Your task to perform on an android device: Find drill machines with the Panther Plus brand filter applied by using the Snapdeal app.
Image 0: 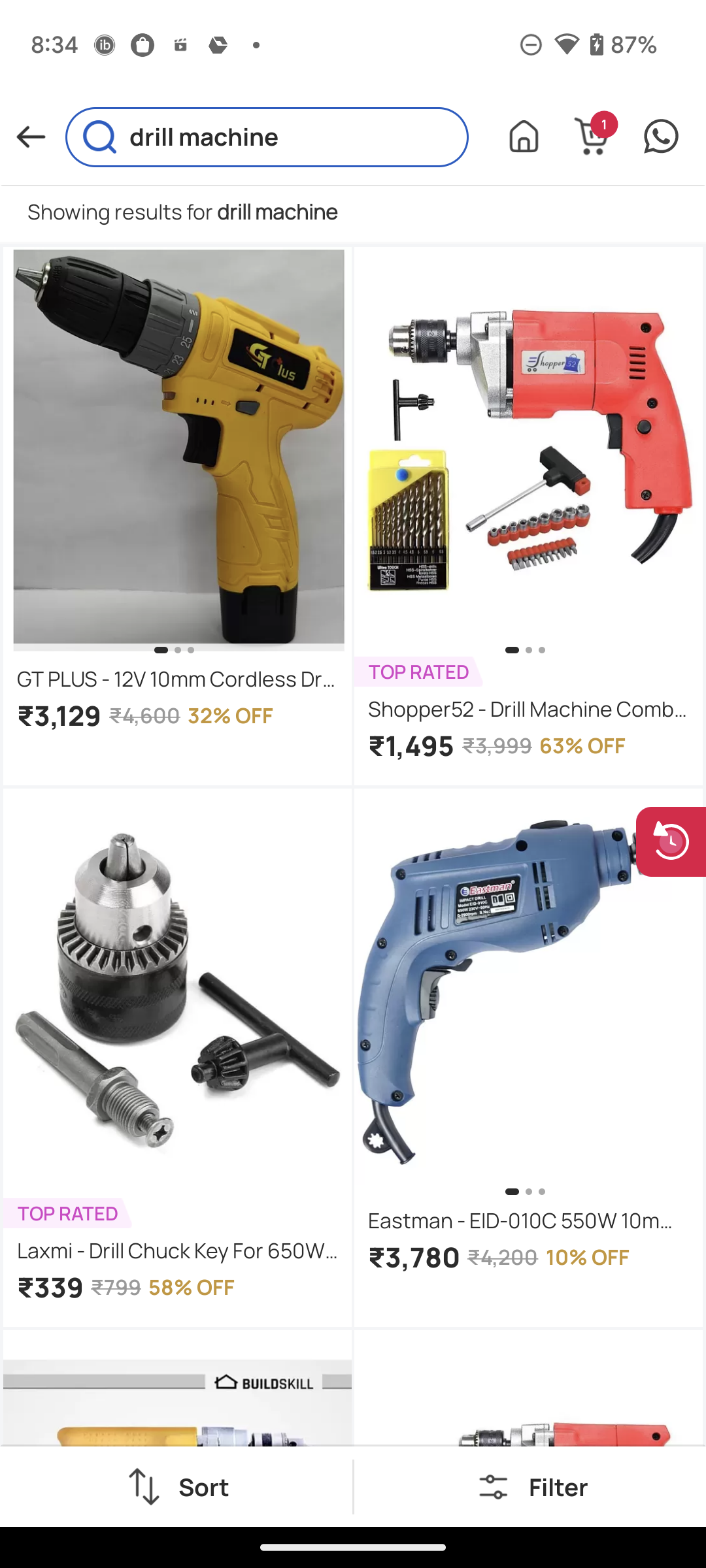
Click on the Filter option at the bottom right corner of the screen
Step 0: click (558, 1486)
Image 1: 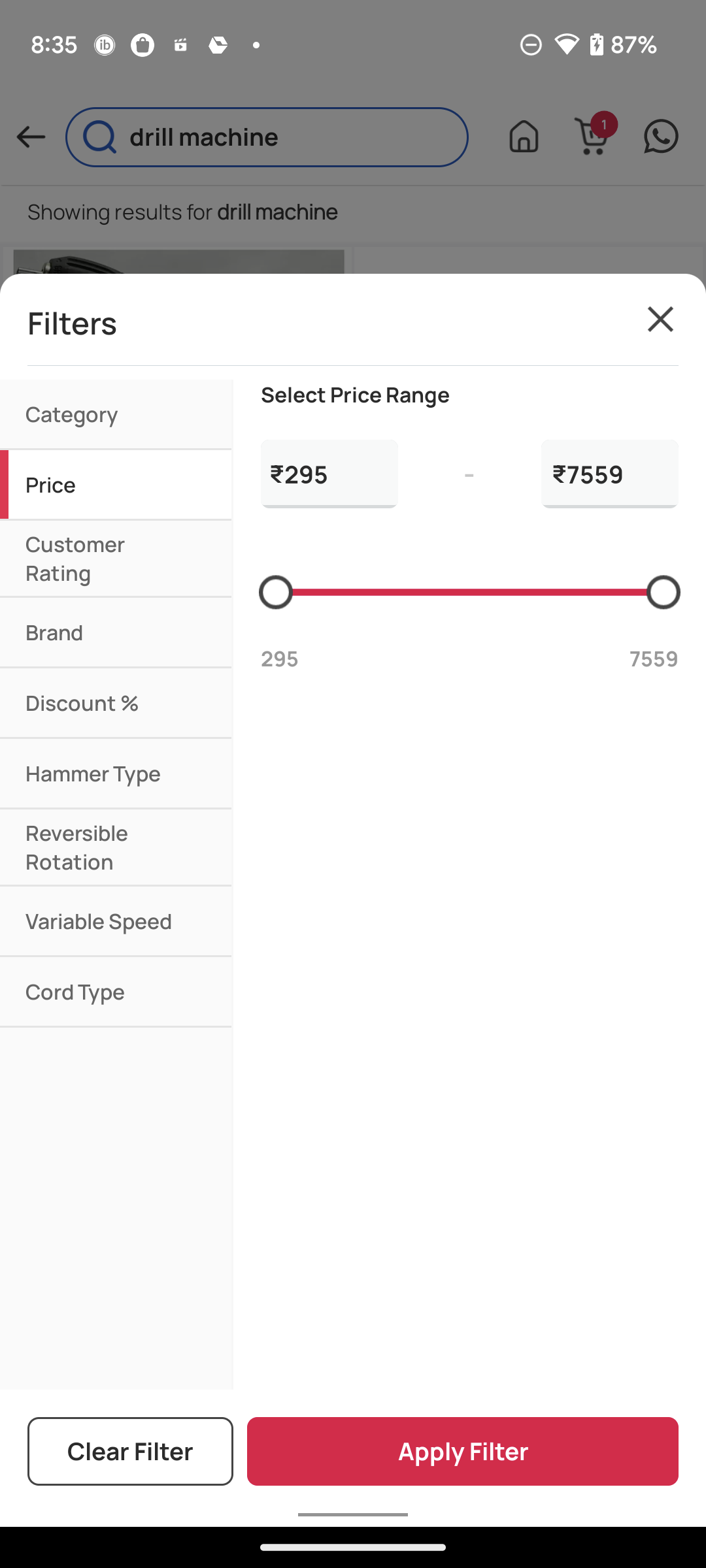
Go to Brand Filter
Step 1: click (109, 632)
Image 2: 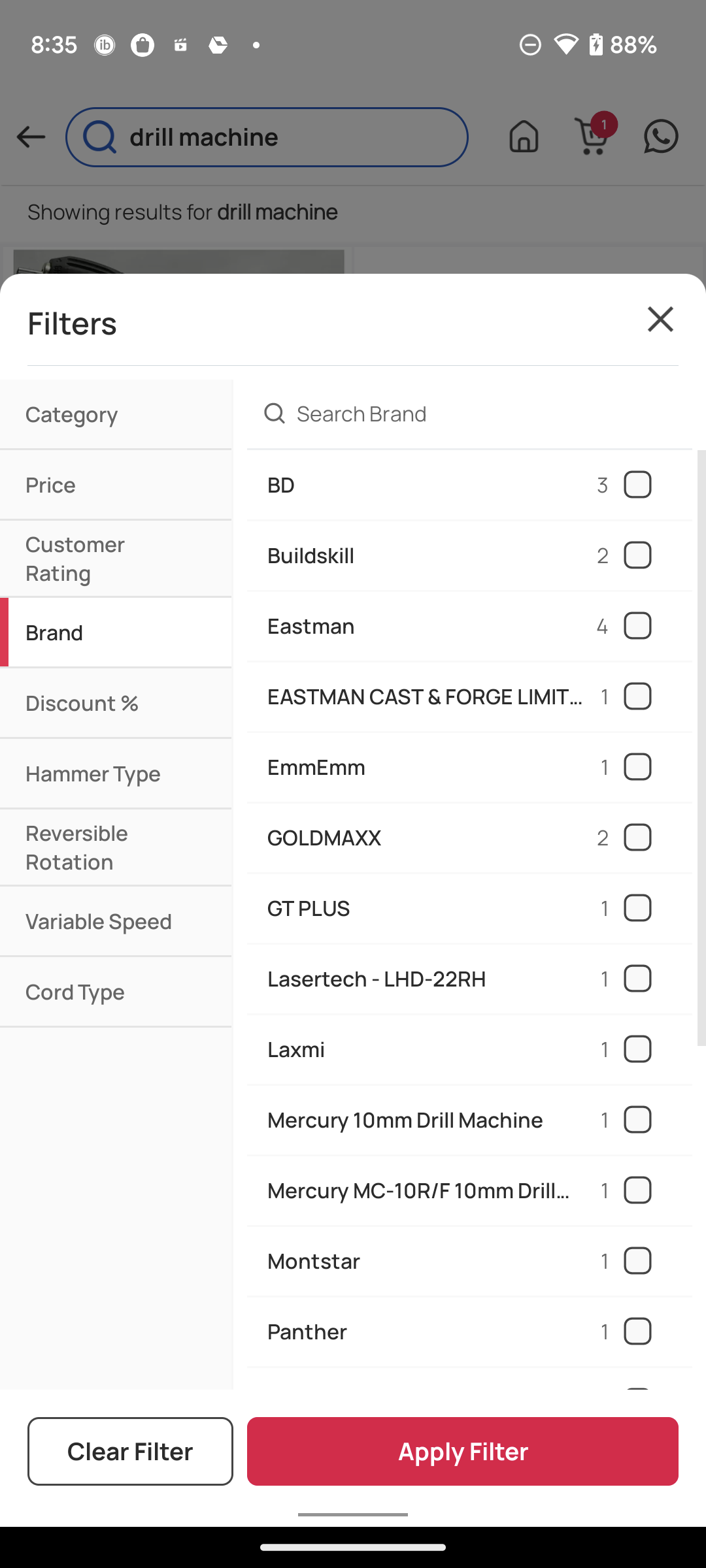
Swipe up
Step 2: scroll down
Image 3: 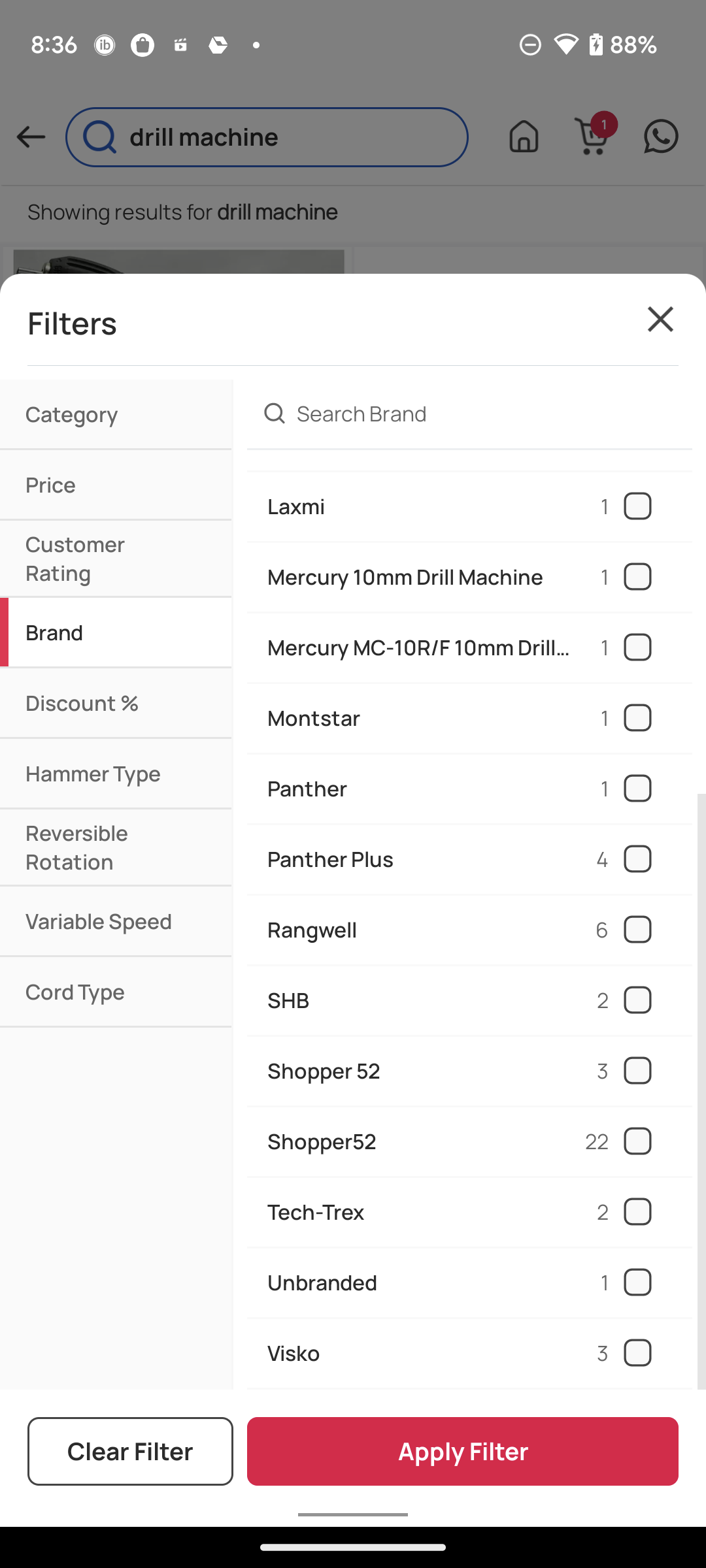
Click on the check box of Panther Plus brand
Step 3: click (631, 855)
Image 4: 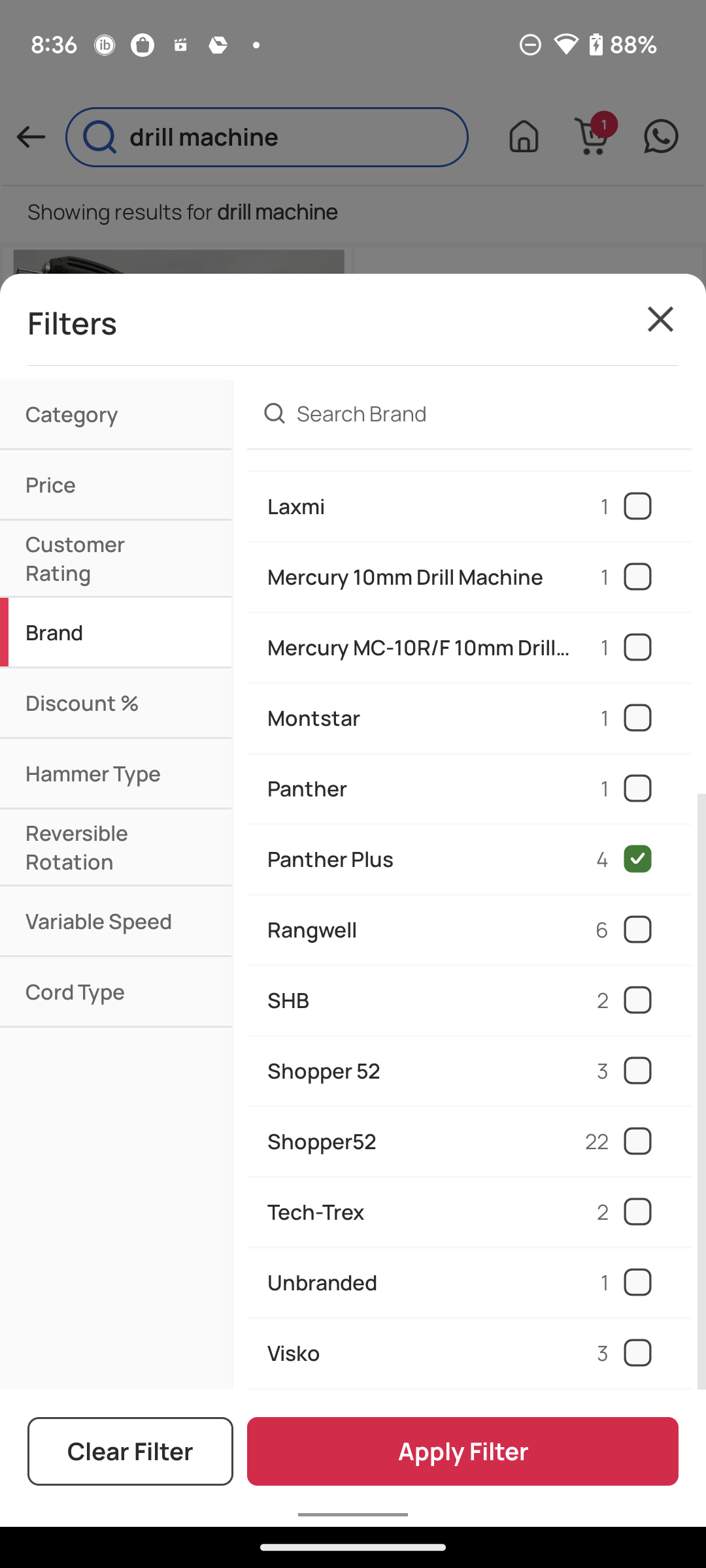
Click on Apply Filter at the bottom of the screen
Step 4: click (463, 1451)